Your task to perform on an android device: I want to purchase a new laptop so search for Dell XPS 13 laptop in the eBay app .
Image 0: 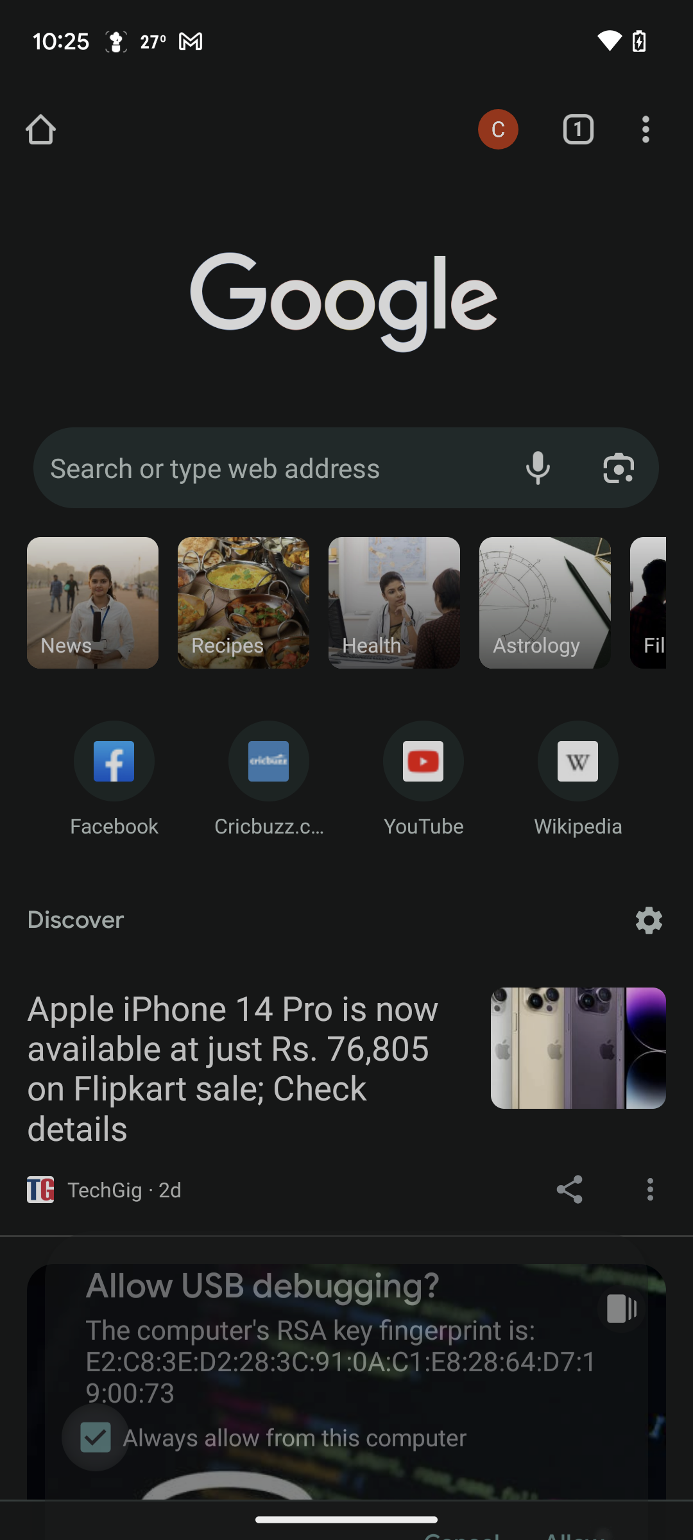
Open the ebay app
Step 0: open app "eBay"
Image 1: 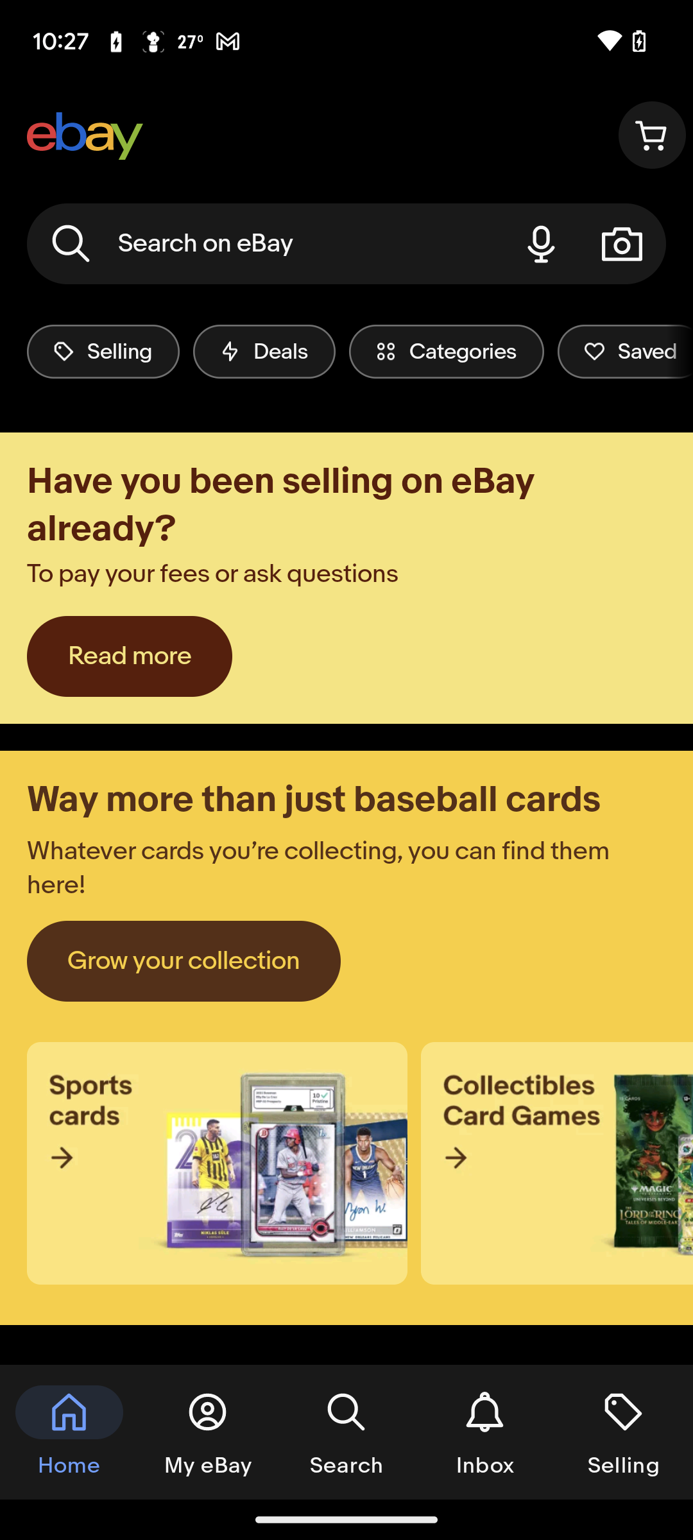
Click on the search bar at the top of the screen
Step 1: click (265, 243)
Image 2: 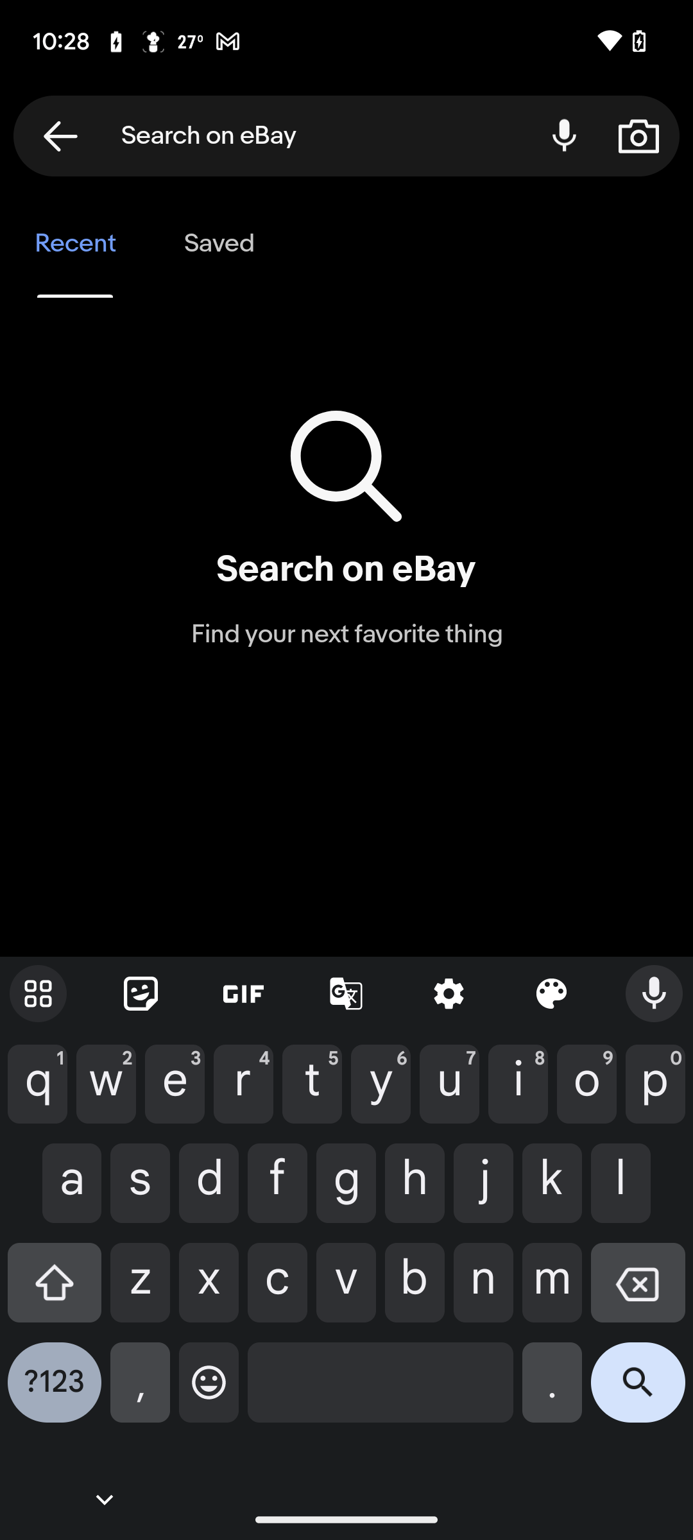
Search for Dell XPS 13
Step 2: type "Dell XPS 13"
Image 3: 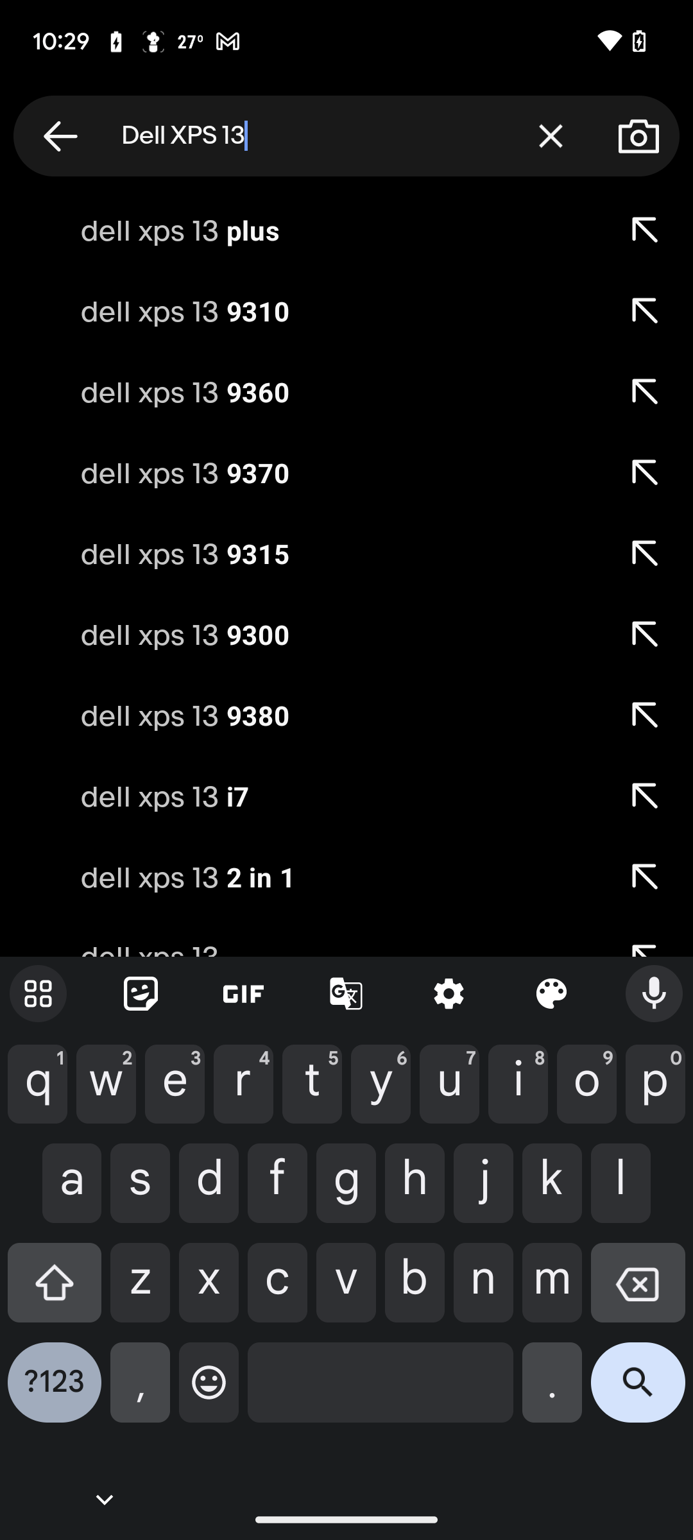
Click on the search icon on the keyboard
Step 3: click (638, 1392)